Your task to perform on an android device: In the Keep Notes app, mark the morning yoga reminder as completed.
Image 0: 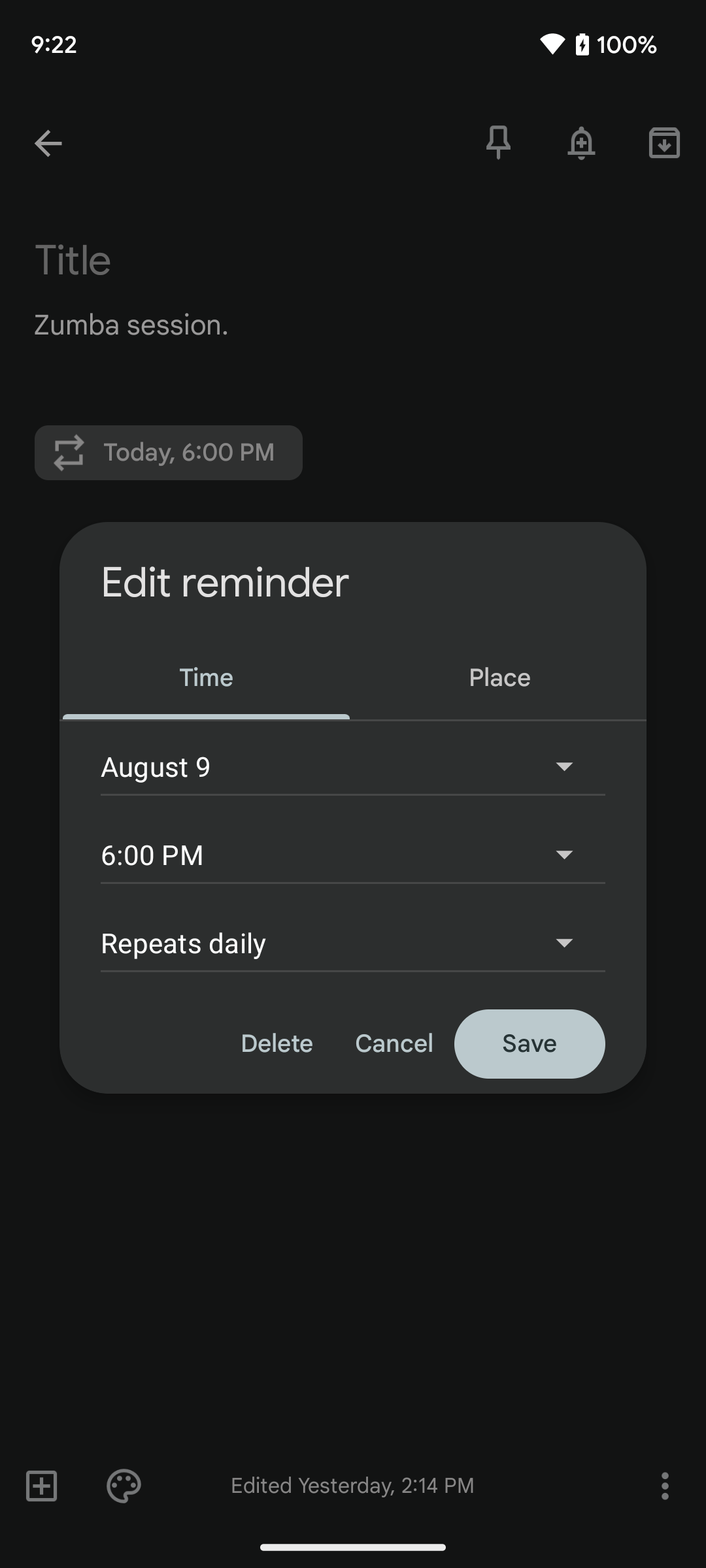
Click at the bottom of the screen.
Step 0: click (332, 1338)
Image 1: 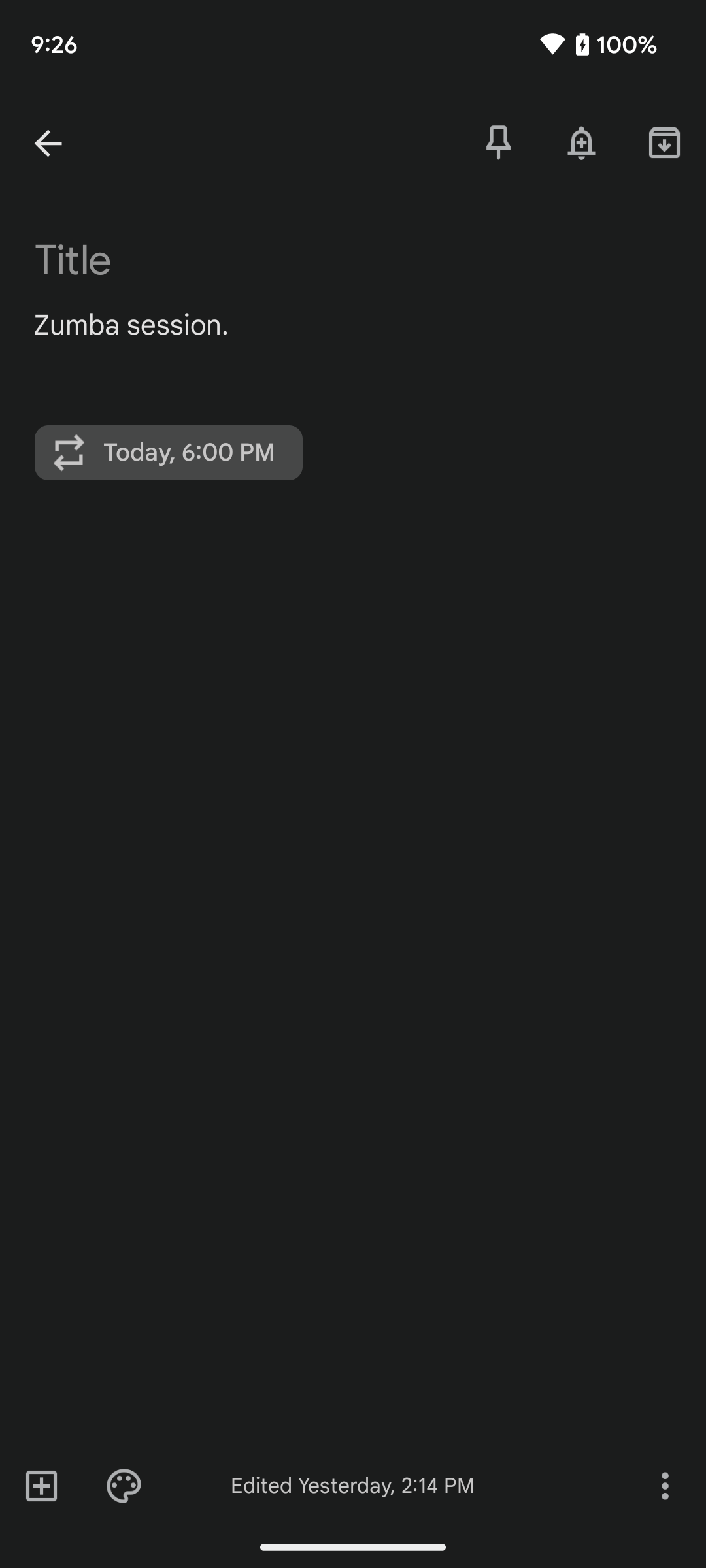
Click on the back arrow at the top left corner of the screen.
Step 1: click (48, 143)
Image 2: 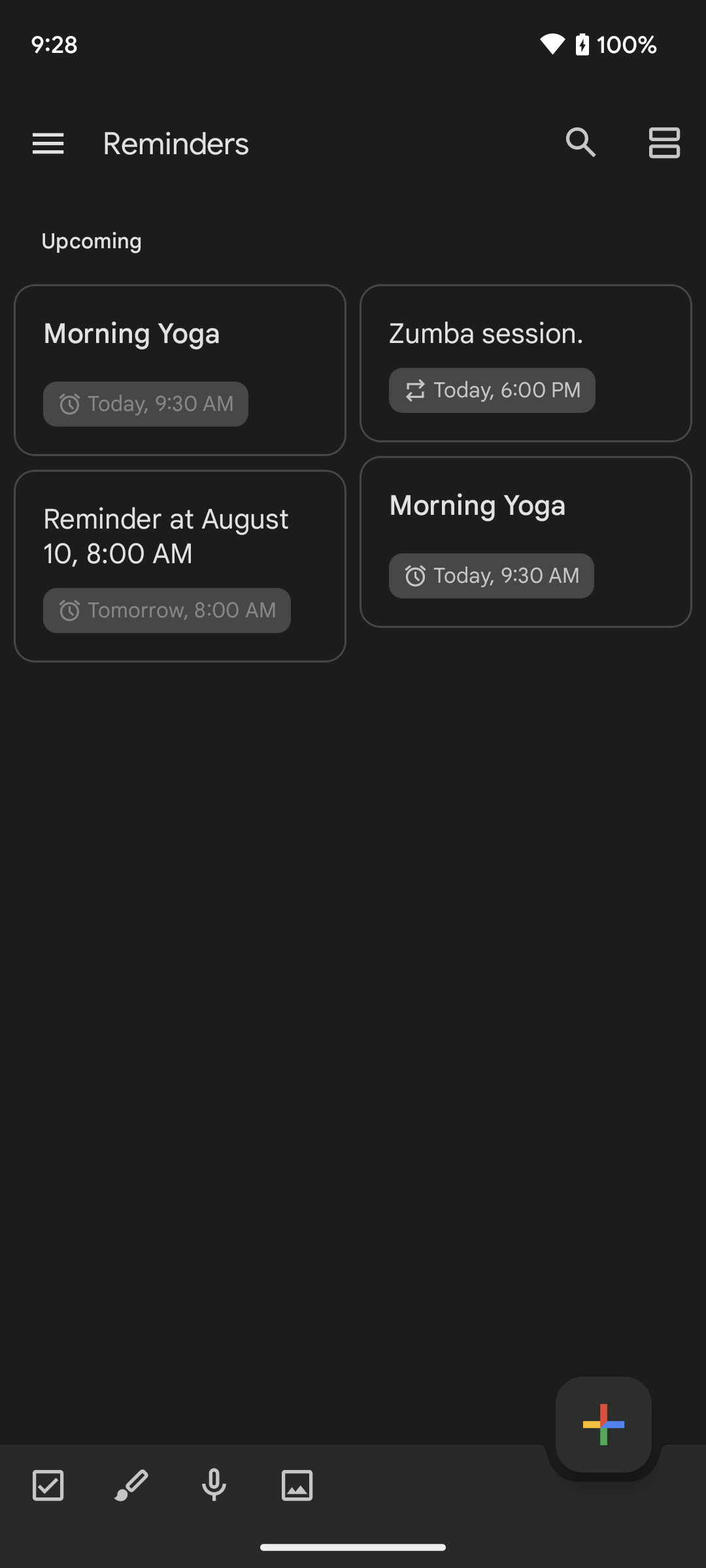
Click on the Morning Yoga reminder on the left side of the screen.
Step 2: click (180, 370)
Image 3: 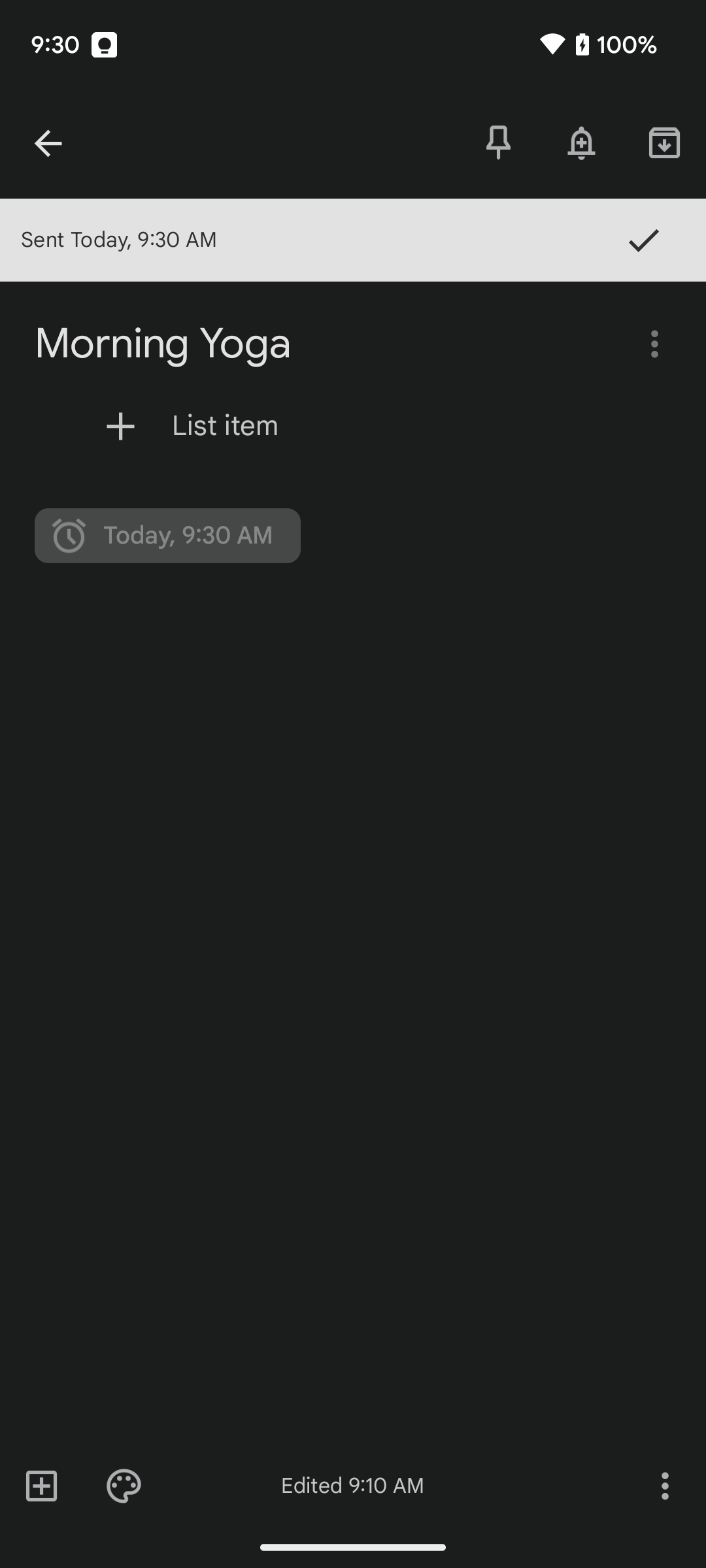
Click on the tick at the top right corner of the screen.
Step 3: click (643, 240)